Your task to perform on an android device: I want to search for the Basketball on the Etsy app for my daughter so she may learn the Basketball in her spare time.
Image 0: 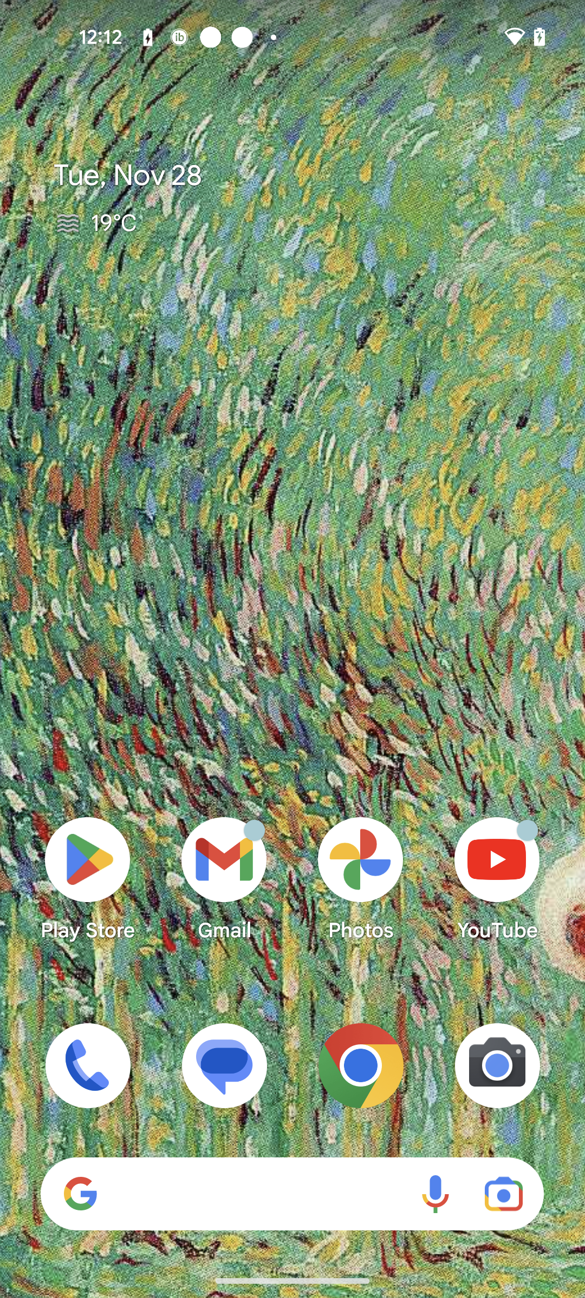
Open the Etsy app
Step 0: open app "Etsy"
Image 1: 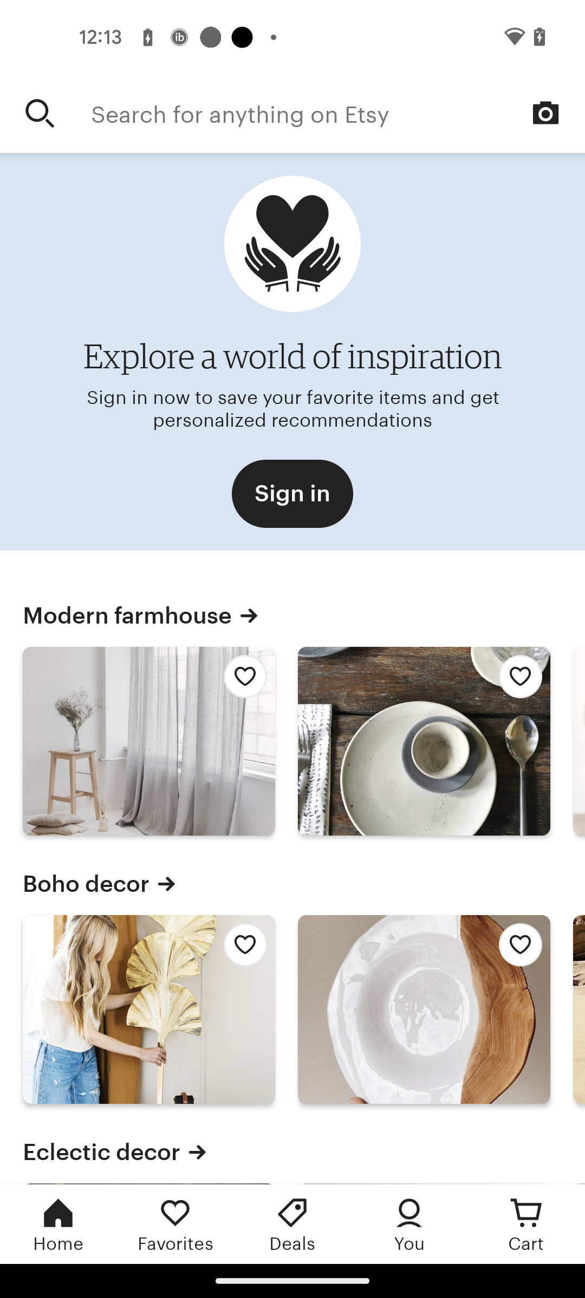
Click on the Search bar
Step 1: click (338, 112)
Image 2: 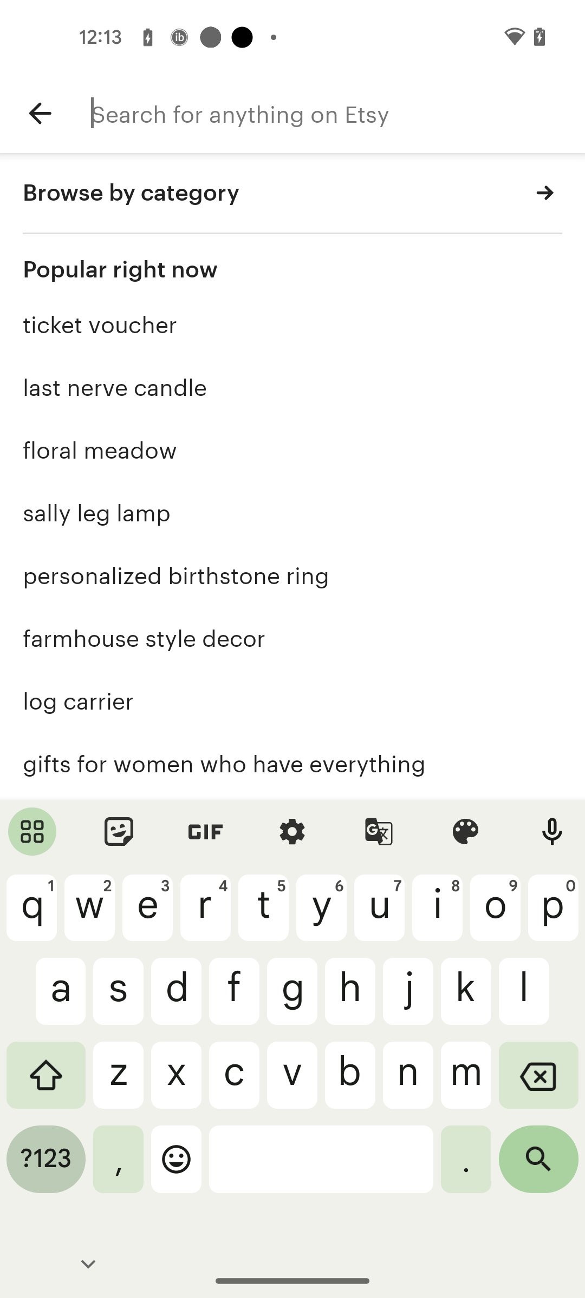
Search for Basketball
Step 2: type "Basketball"
Image 3: 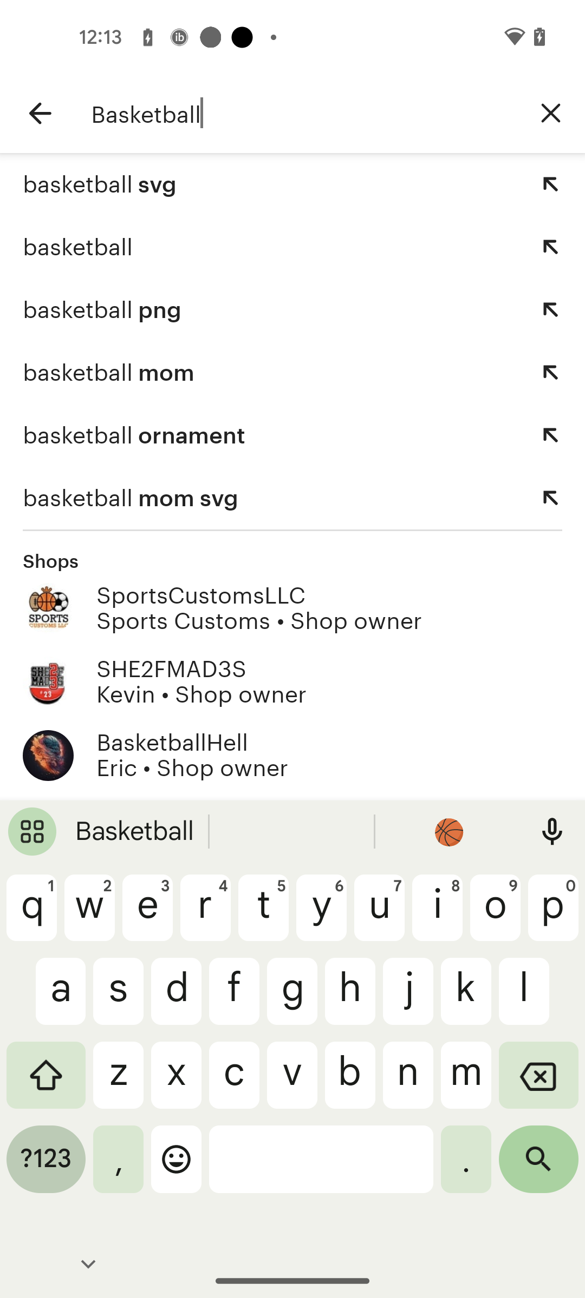
Click on the SportsCustomsLLC search suggestions
Step 3: click (329, 595)
Image 4: 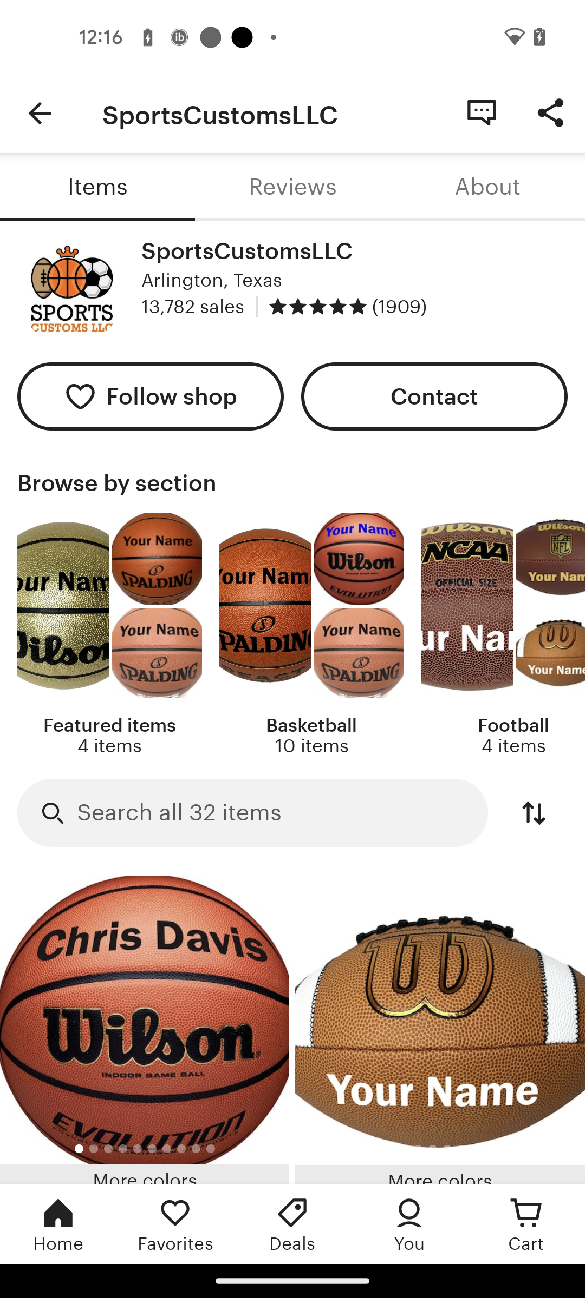
Swipe up to view more
Step 4: scroll down